Your task to perform on an android device: Using Polaris Office app, I would want to start a new document with the text "just keep dancing."
Image 0: 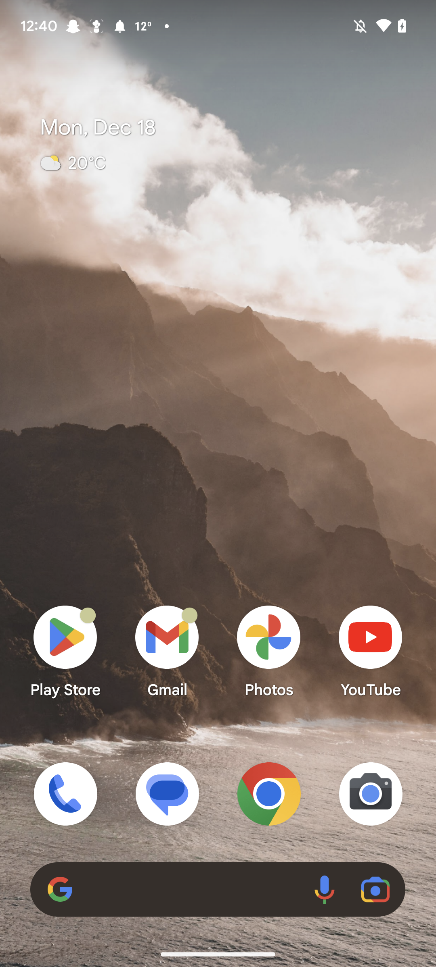
Open Polaris Office app
Step 0: open app "Polaris Office"
Image 1: 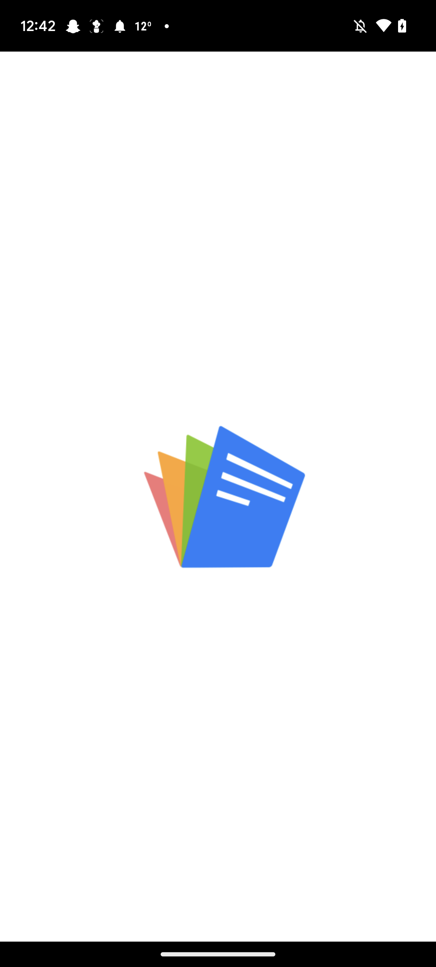
Open Polaris Office app
Step 1: wait
Image 2: 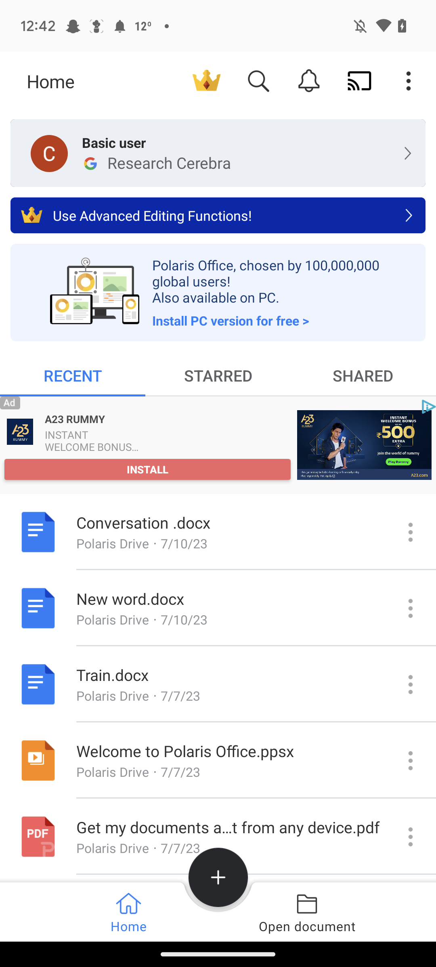
Click on the plus icon
Step 2: click (218, 867)
Image 3: 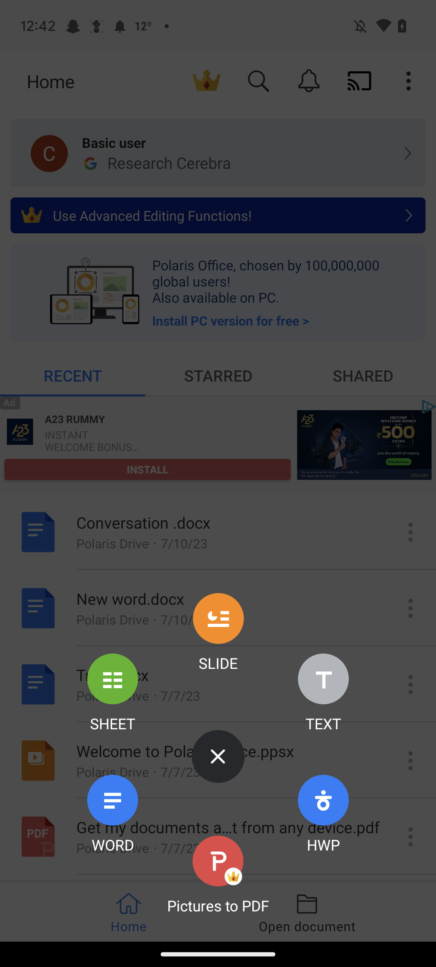
Click on Word
Step 3: click (113, 845)
Image 4: 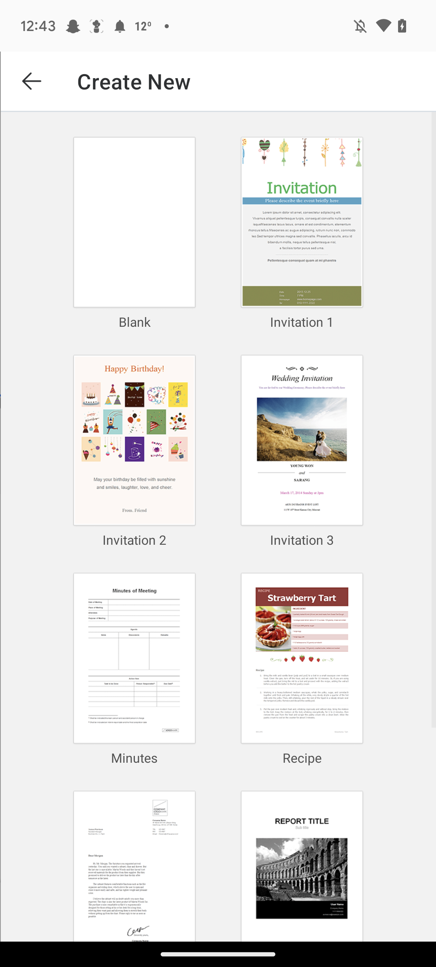
Click on Blank
Step 4: click (119, 214)
Image 5: 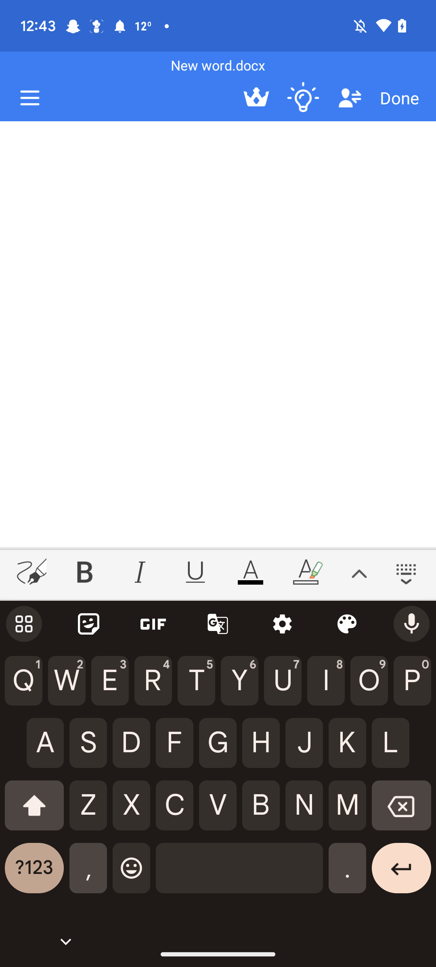
Add text Just keep dancing
Step 5: type "Just keep dancing"